Your task to perform on an android device: I have LOGIN my husband's Gmail-ID miller.william197305@gmail.com on my Gmail by mistake, so remove this from my Gmail.
Image 0: 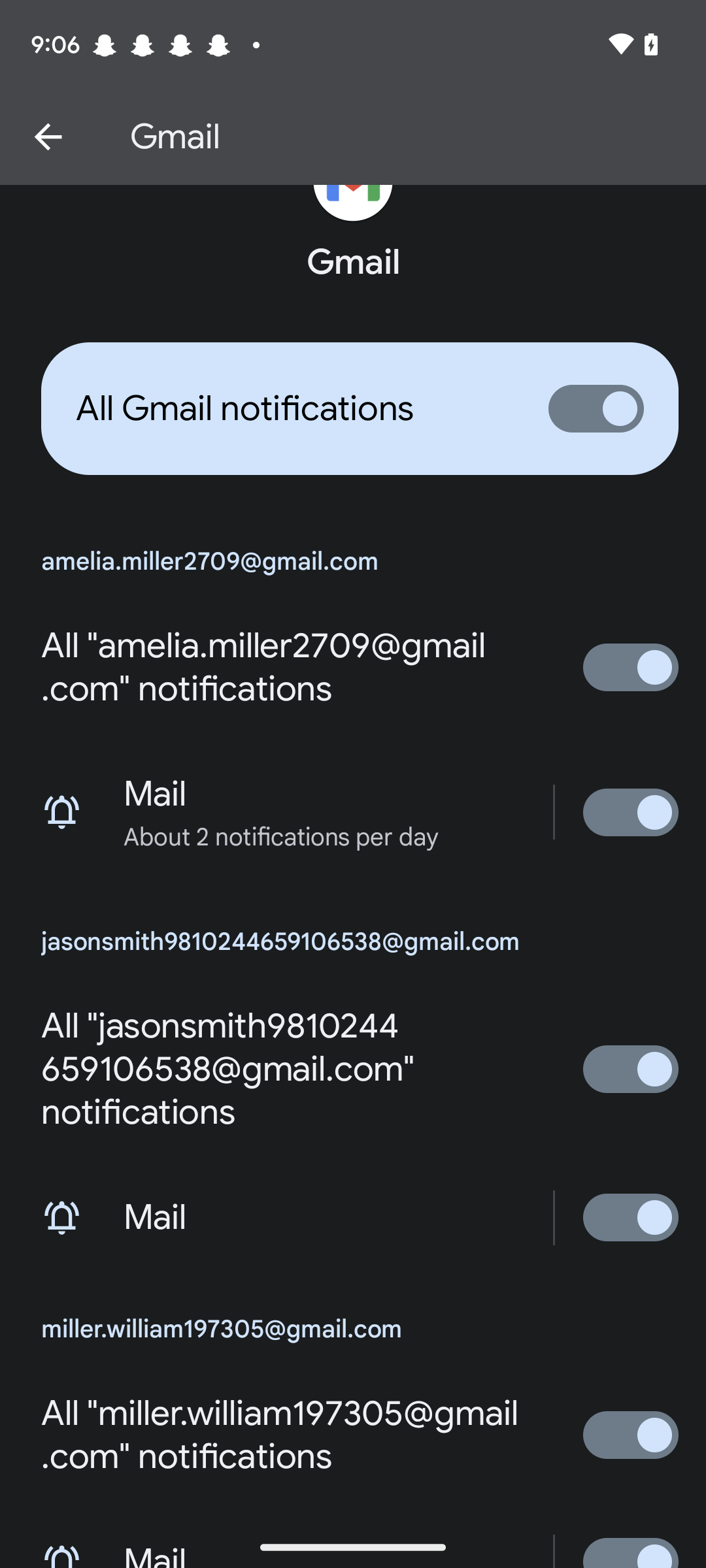
Go back to the previous page.
Step 0: press back button
Image 1: 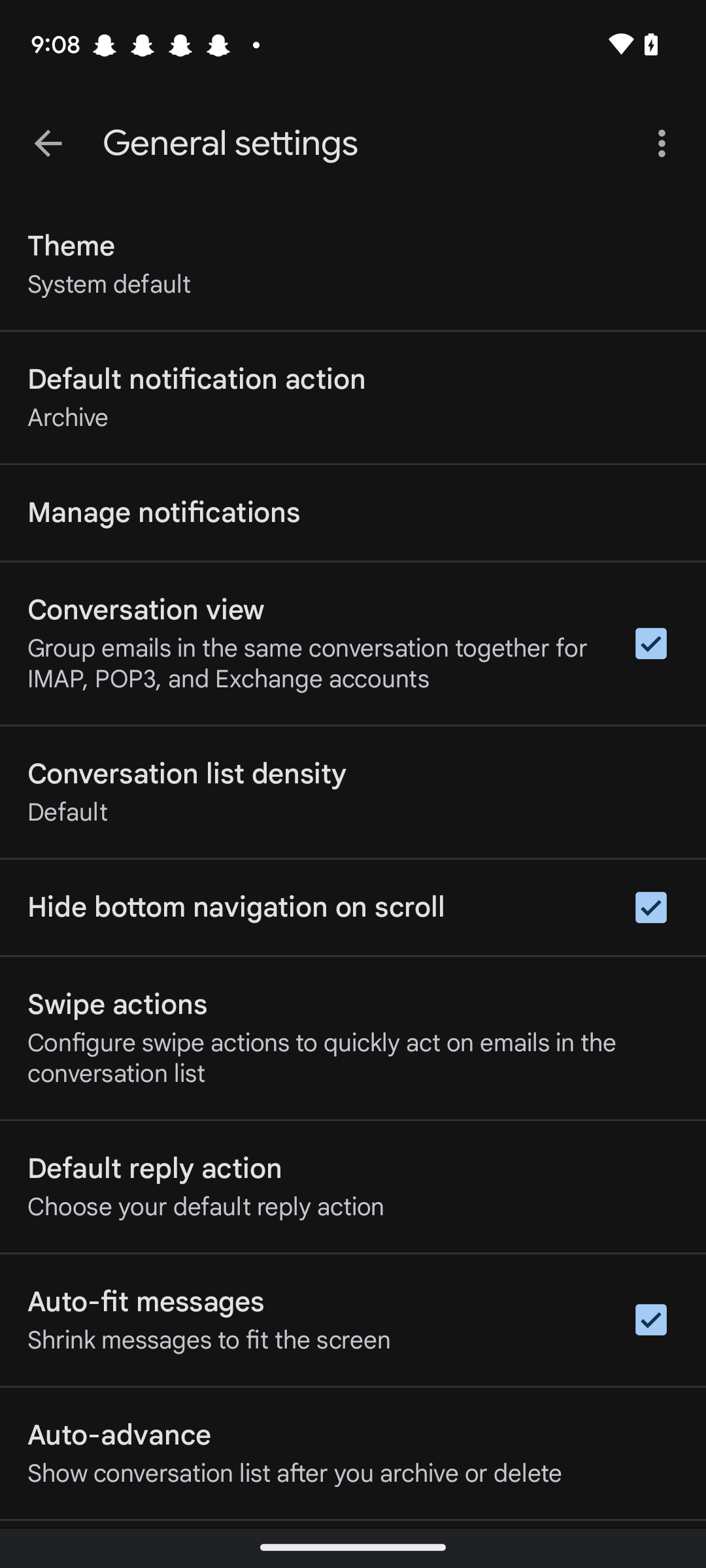
Go back to the previous page.
Step 1: press back button
Image 2: 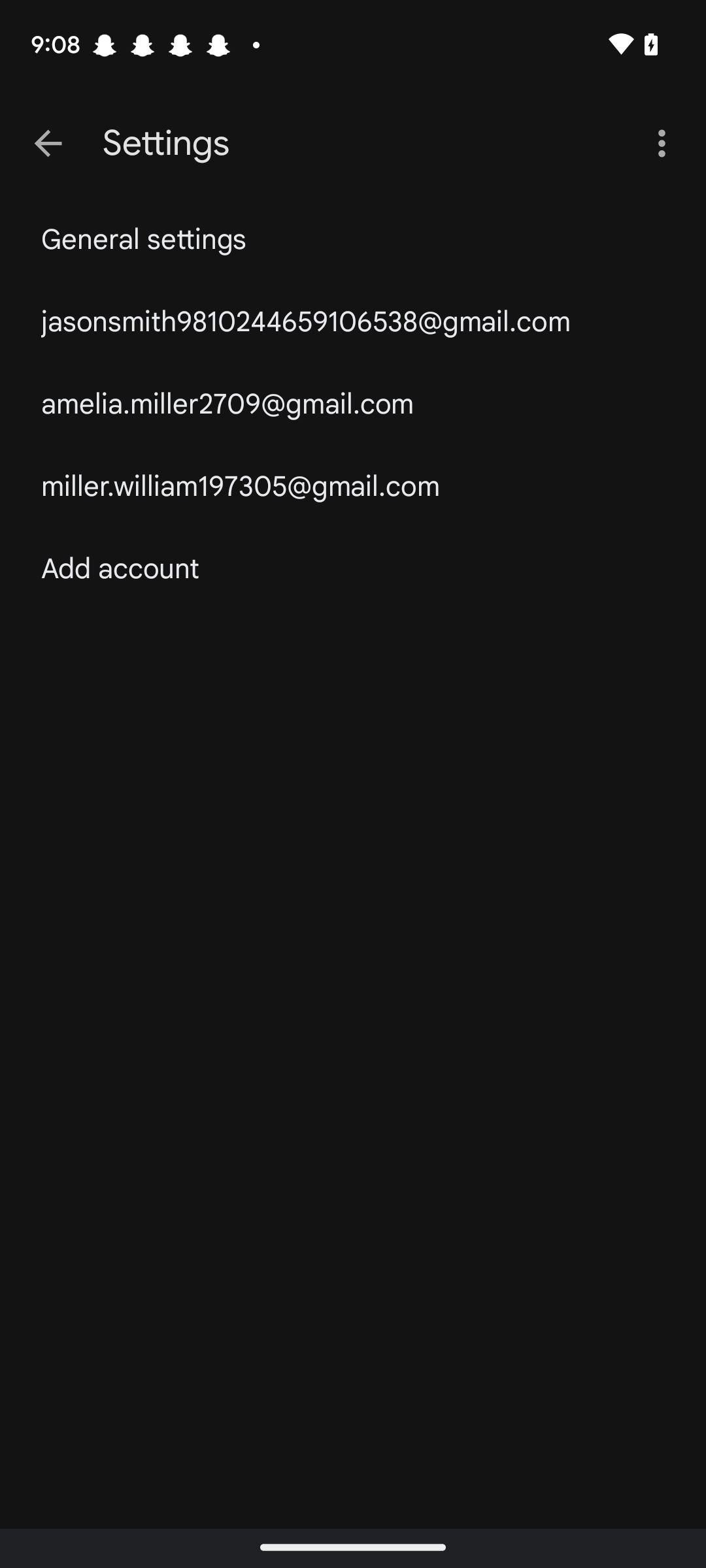
Go back to the previous page.
Step 2: press back button
Image 3: 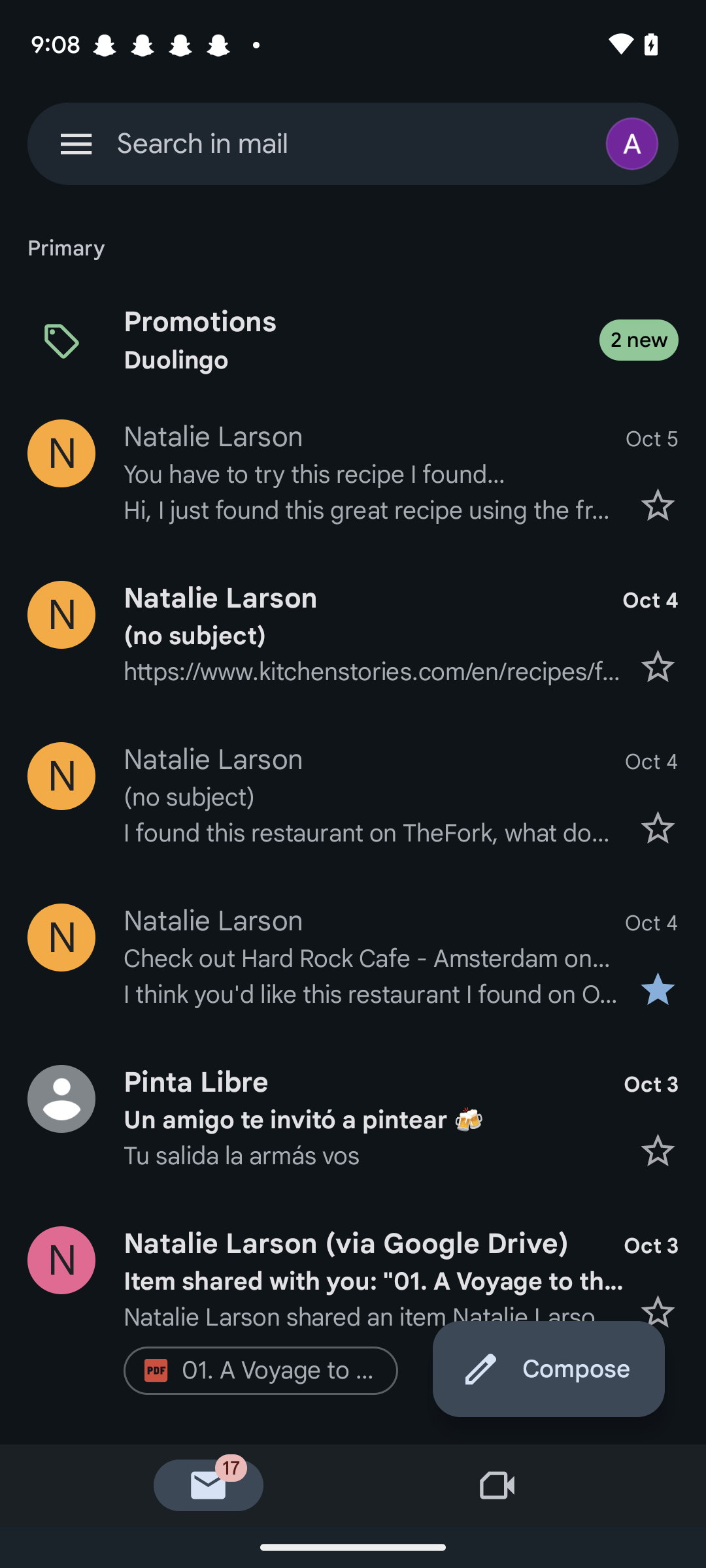
Click on the profile icon at the top right corner of the screen.
Step 3: click (635, 143)
Image 4: 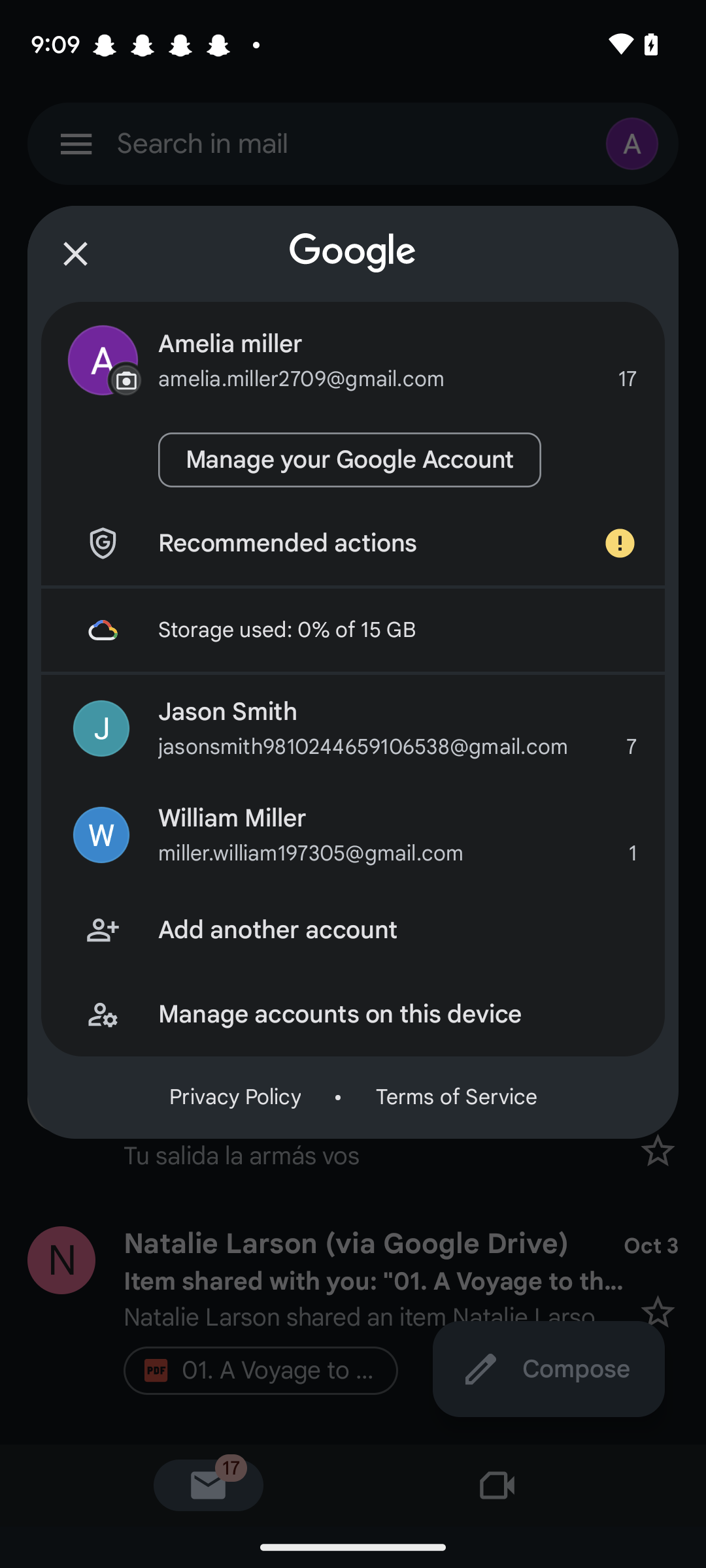
Click on the Last tab Manage accounts on this device tab.
Step 4: click (397, 1014)
Image 5: 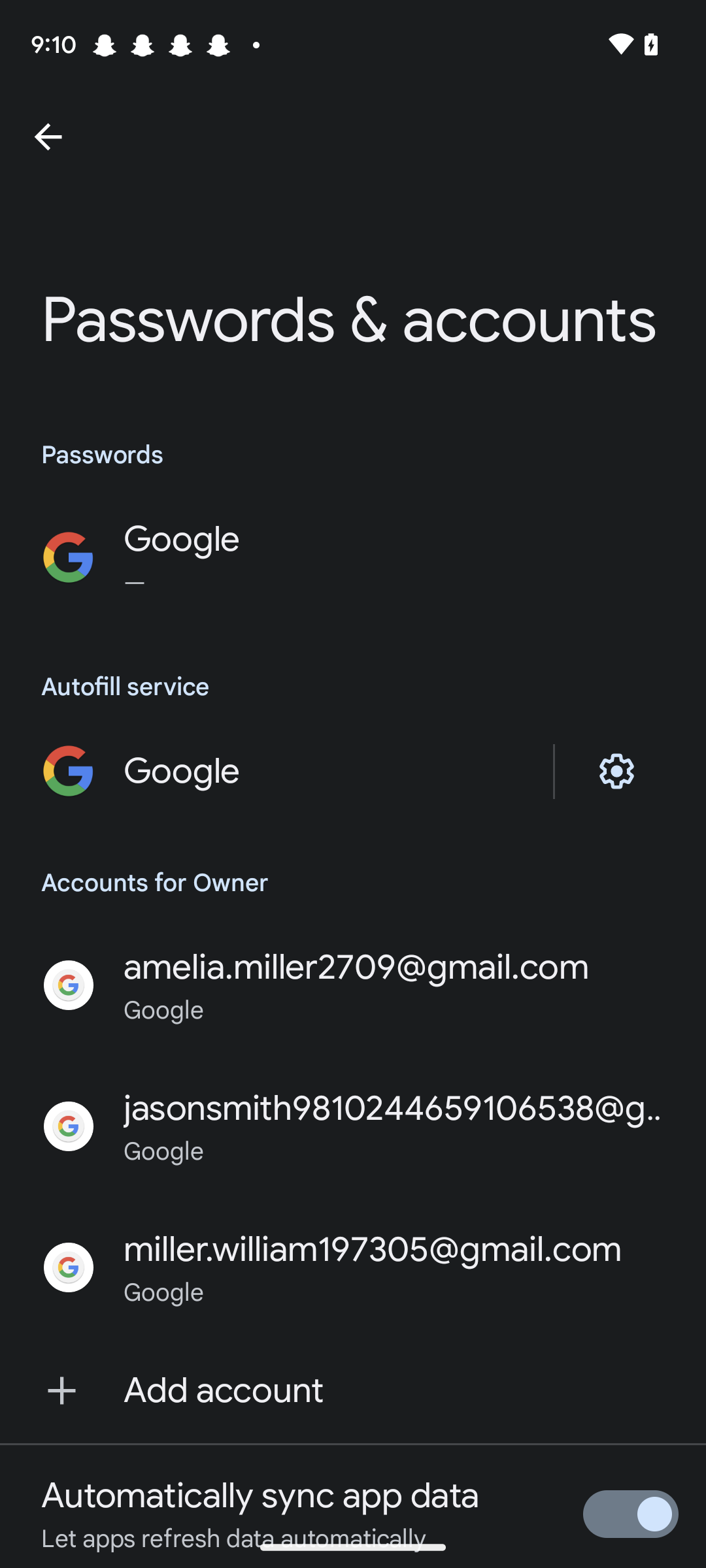
Click on the mail id-miller.william197305@gmail.com
Step 5: click (373, 1249)
Image 6: 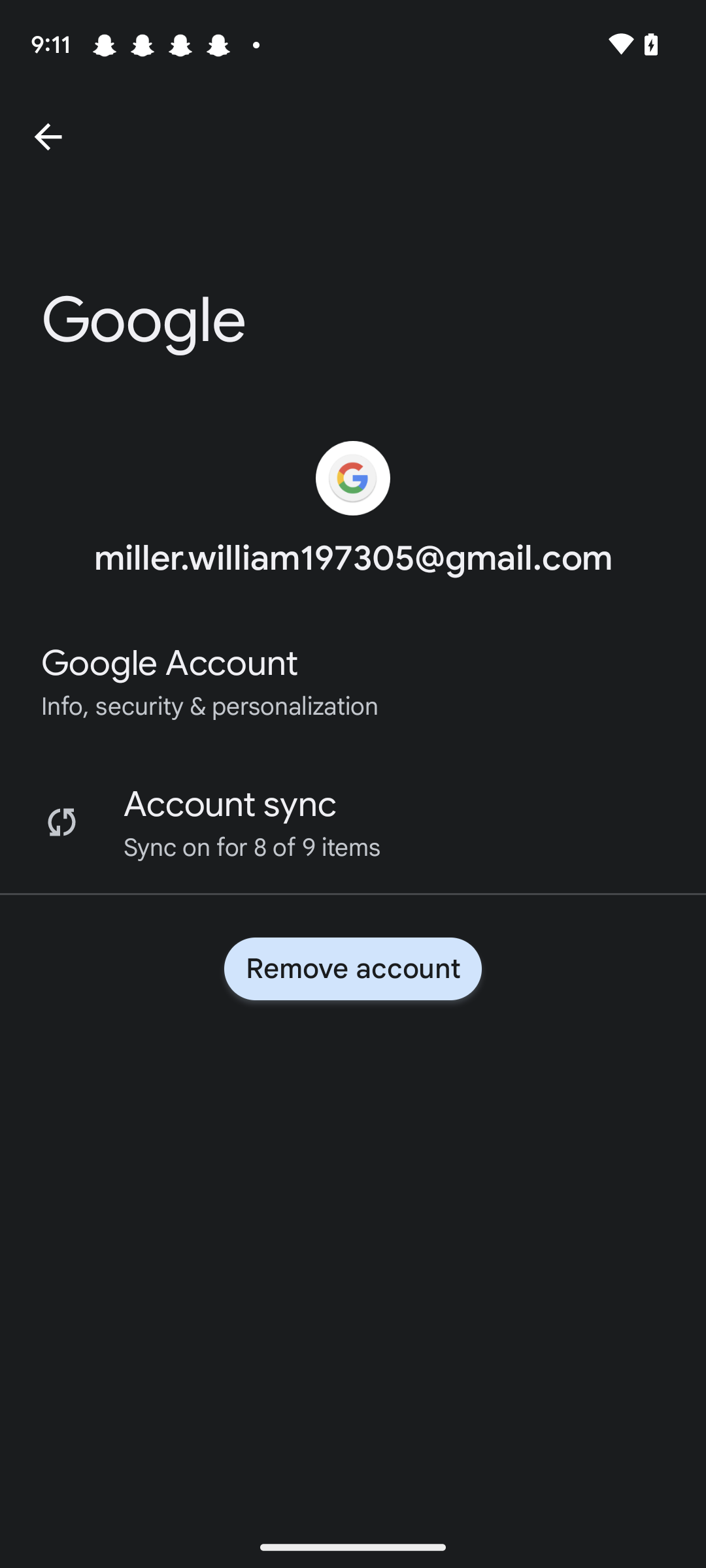
Click on the tab Remove account.
Step 6: click (353, 968)
Image 7: 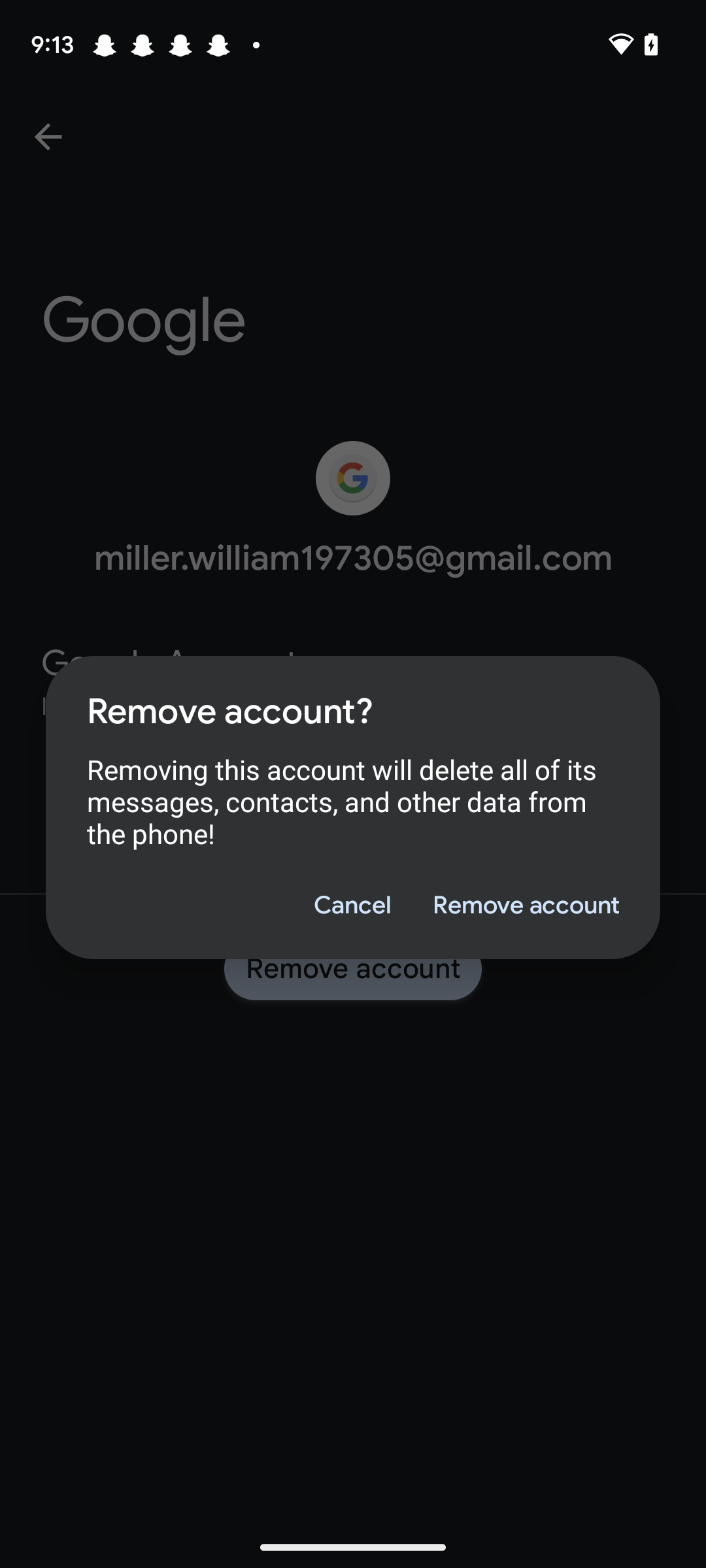
Click on the tab Remove account tab at the bottom right corner of the box displayed on the screen.
Step 7: click (525, 905)